Your task to perform on an android device: In the Meditation music app, click on the chanting  in the binaural beat section and set the timer for 10 minutes for the meditation session.
Image 1: 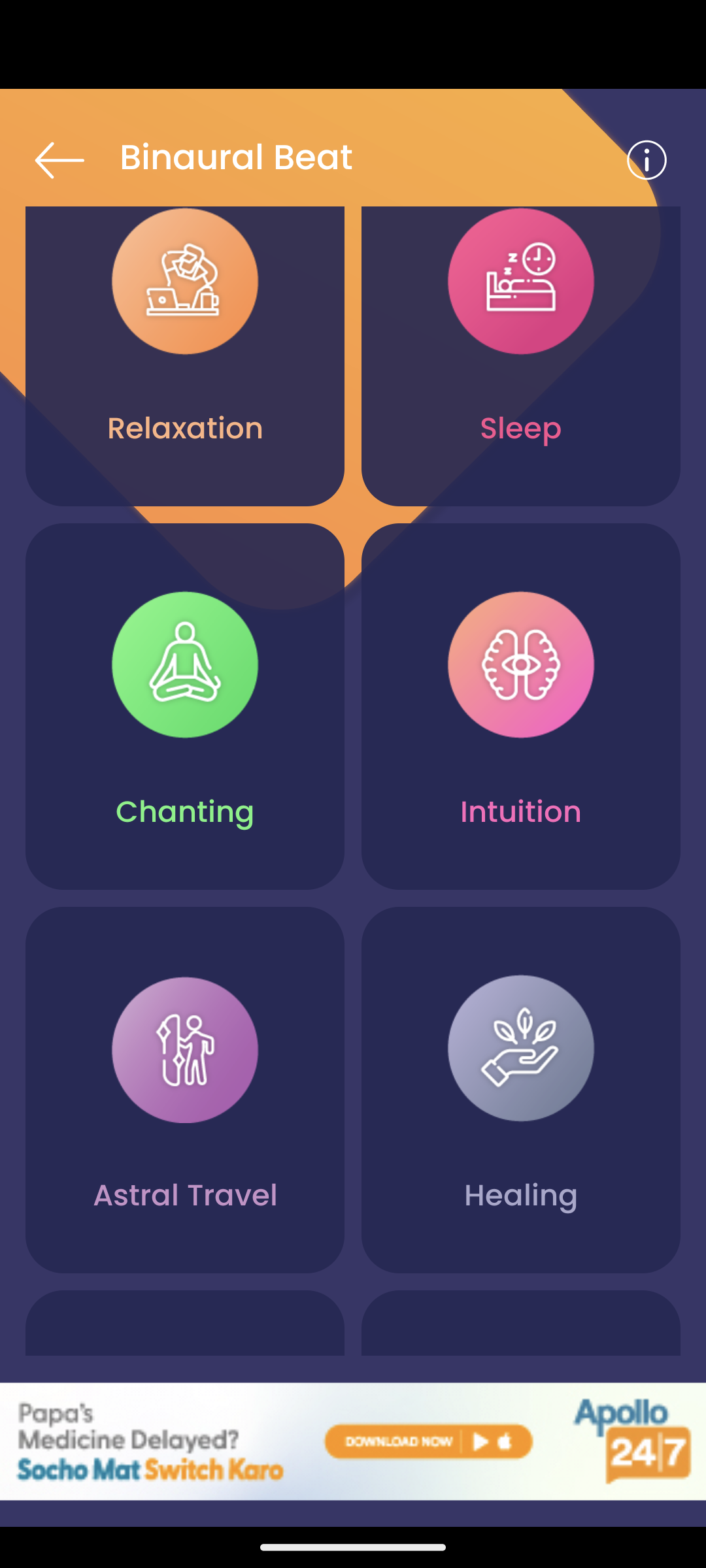
Click on the chanting icon.
Step 1: click (159, 700)
Image 2: 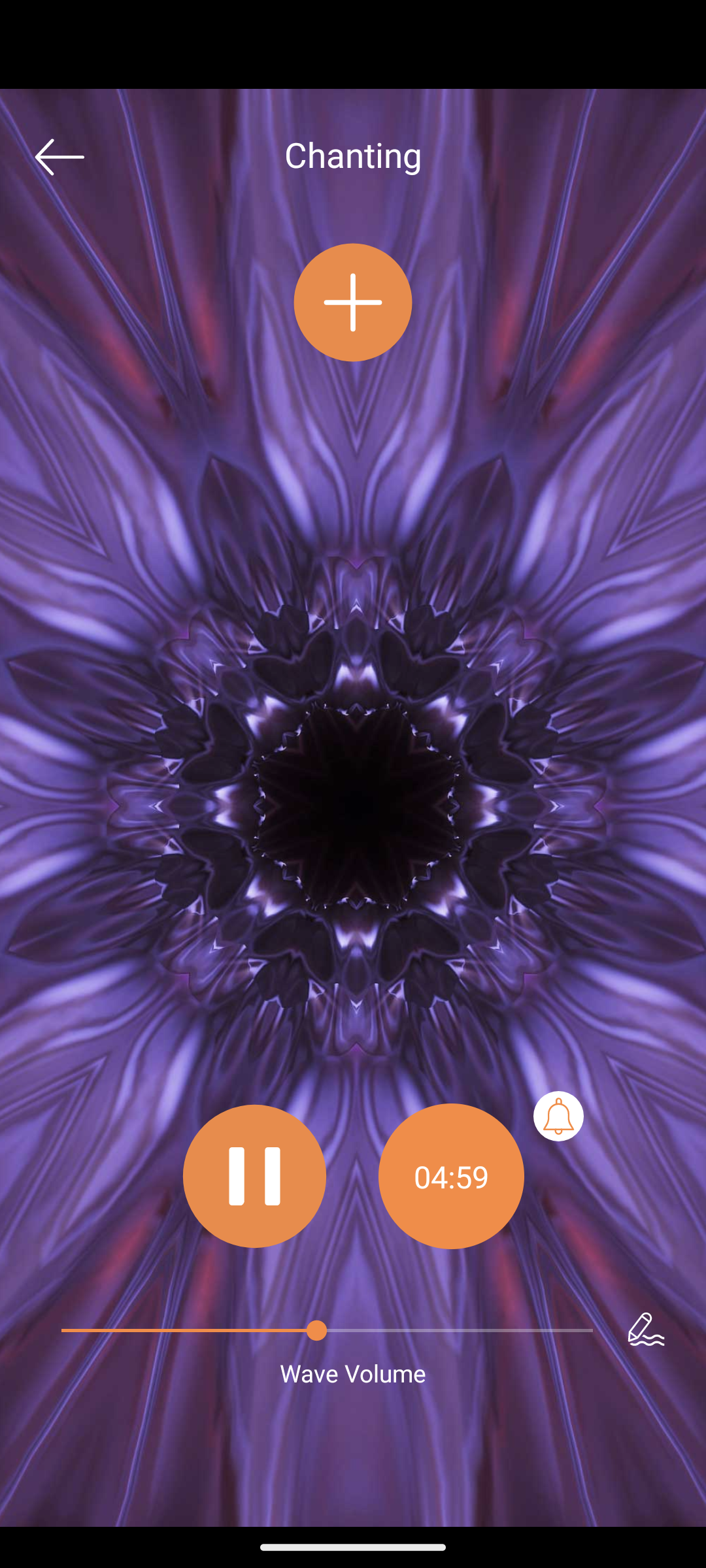
Click on the timer icon at the bottom of the screen.
Step 2: click (451, 1176)
Image 3: 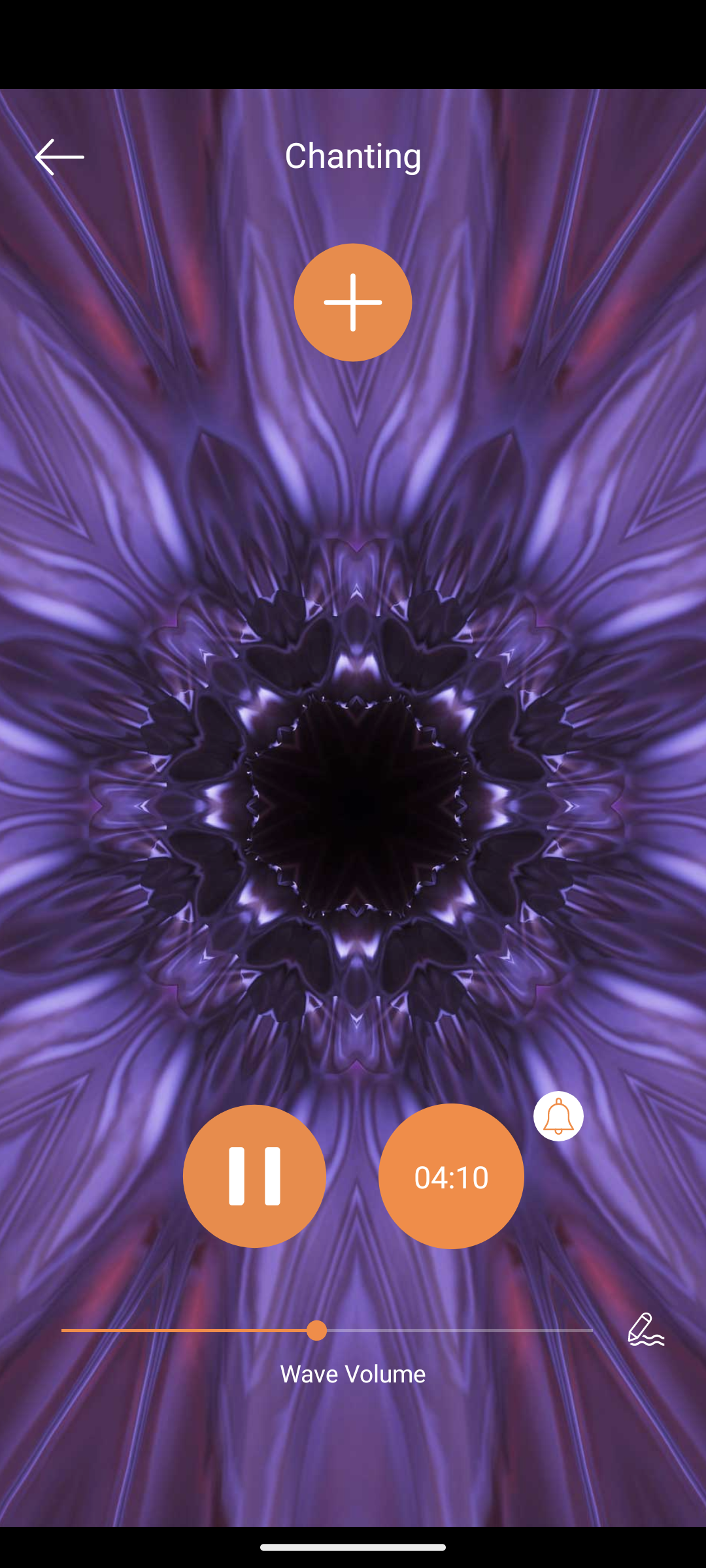
Click on the timer icon at the bottom of the screen.
Step 3: wait
Image 4: 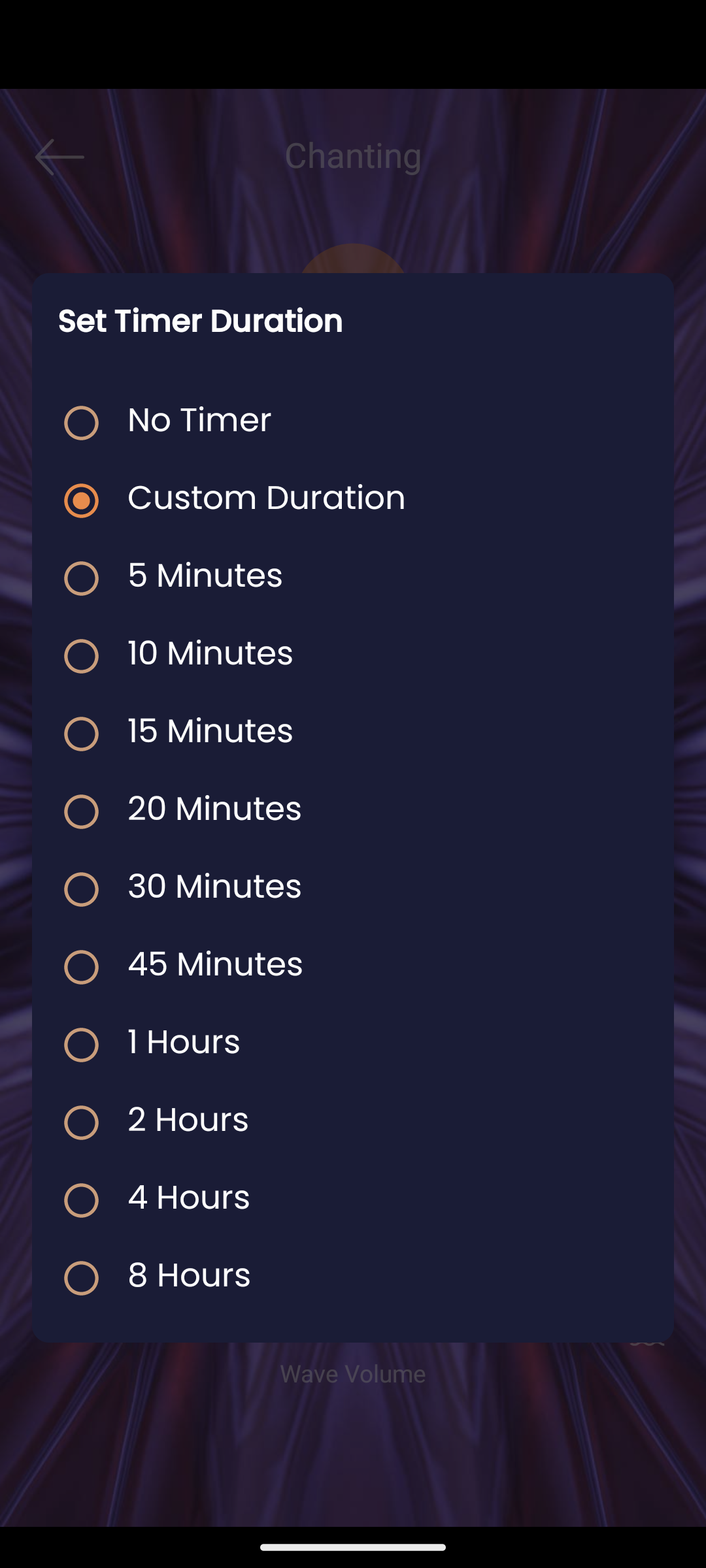
Click on the 10 minutes to set the chanting duration for 10 minutes.
Step 4: click (77, 650)